Your task to perform on an android device: I forget to add Date of Birth field in this form, so add Date of Birth field in this form in the FormsApp.
Image 0: 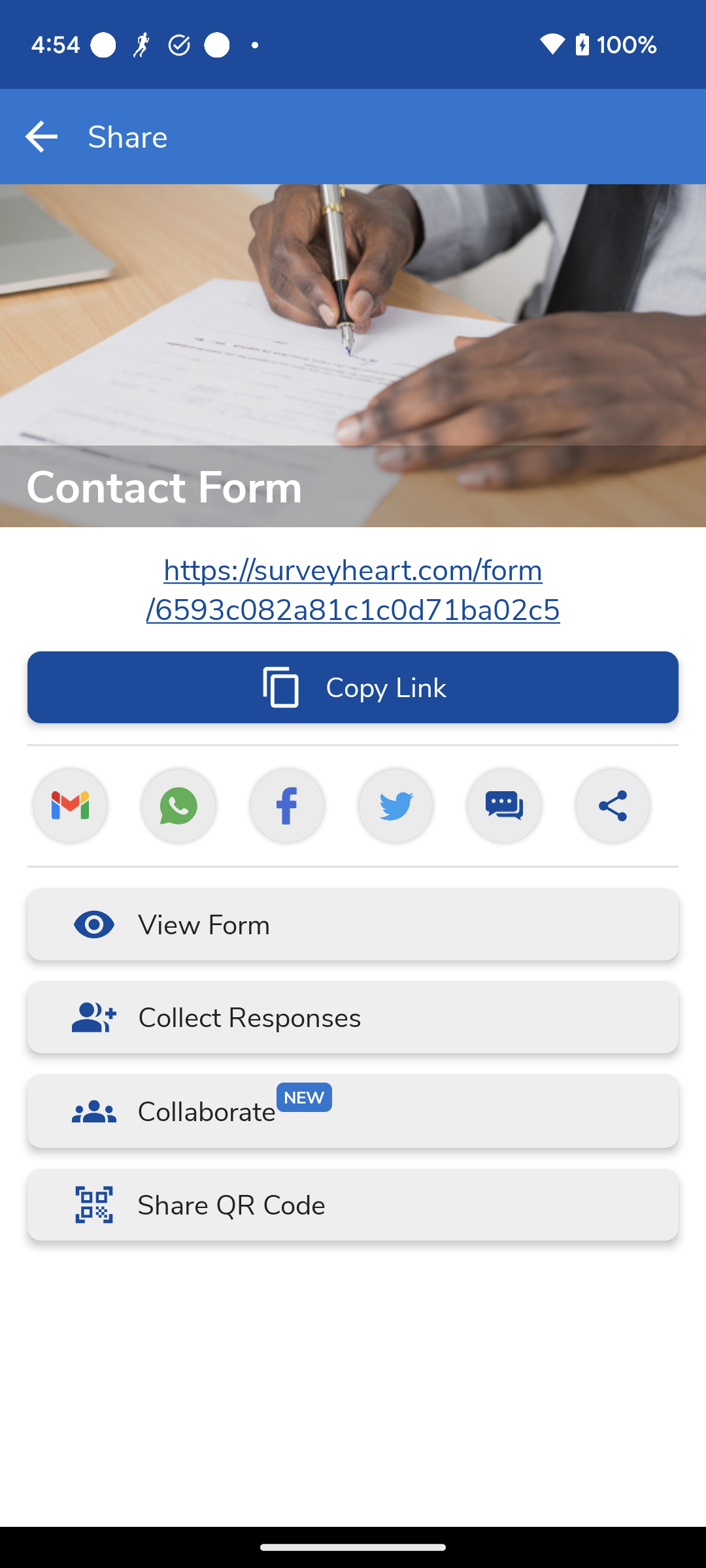
Go back to the previous page to view the edit form option.
Step 0: press back button
Image 1: 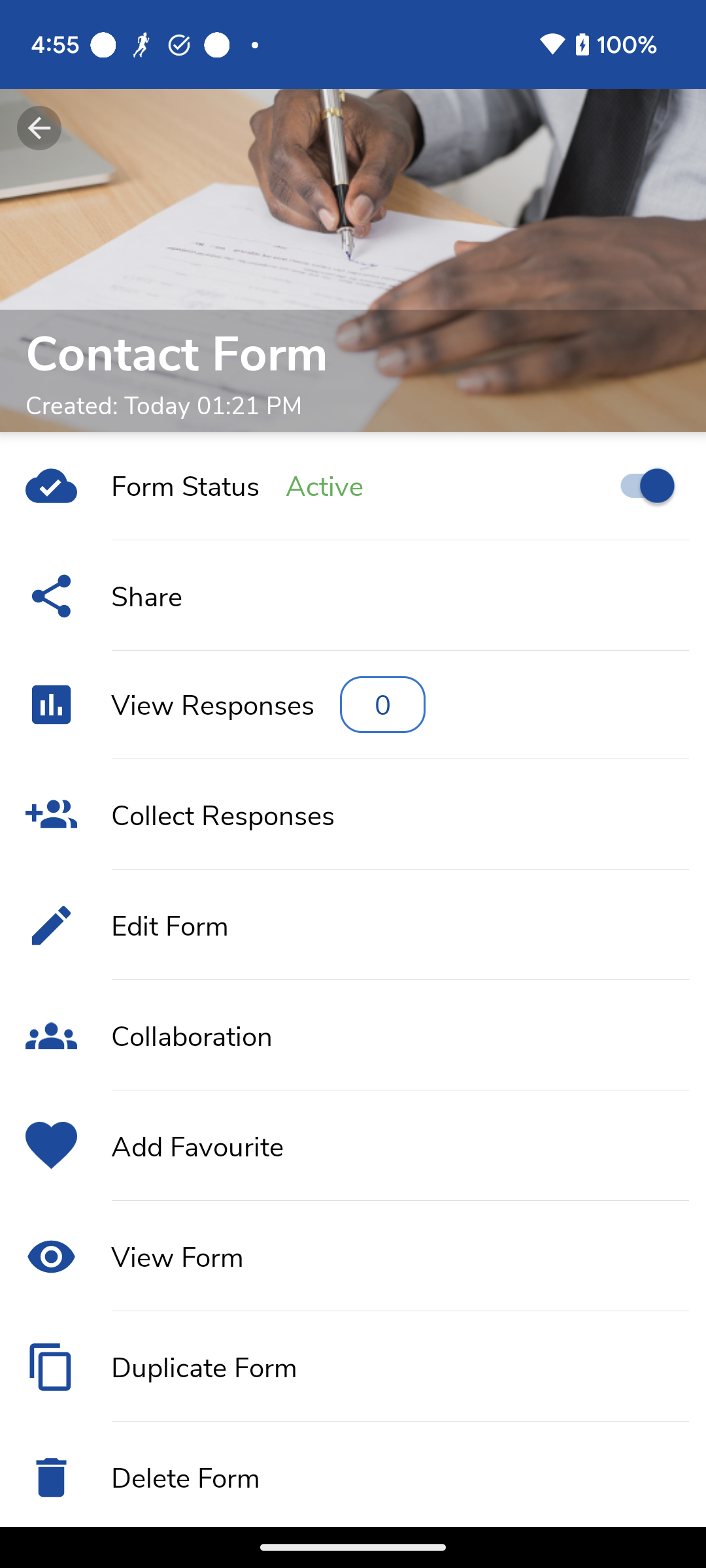
Click on the Edit Form option to add date of birth field.
Step 1: click (169, 925)
Image 2: 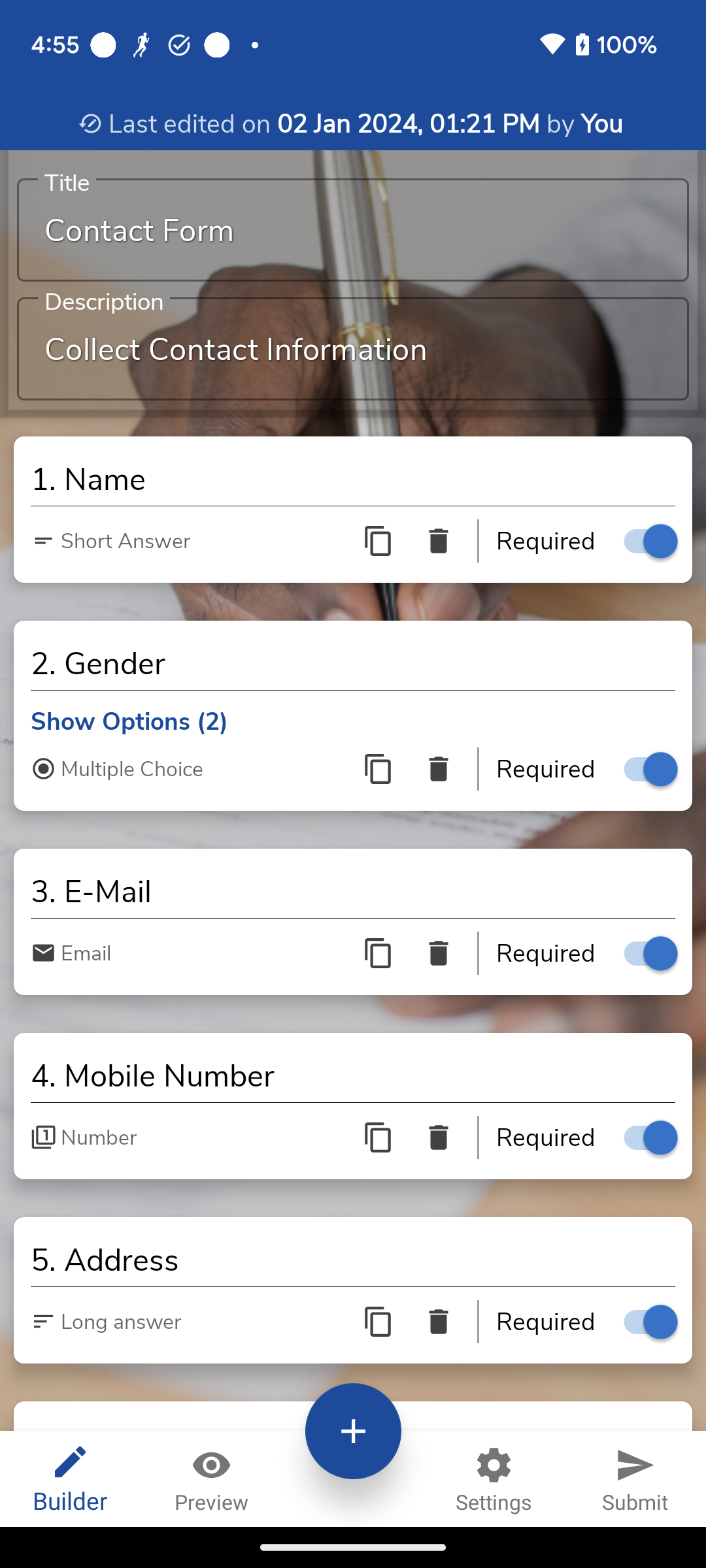
Click on the plus icon to add date of birth field.
Step 2: click (353, 1431)
Image 3: 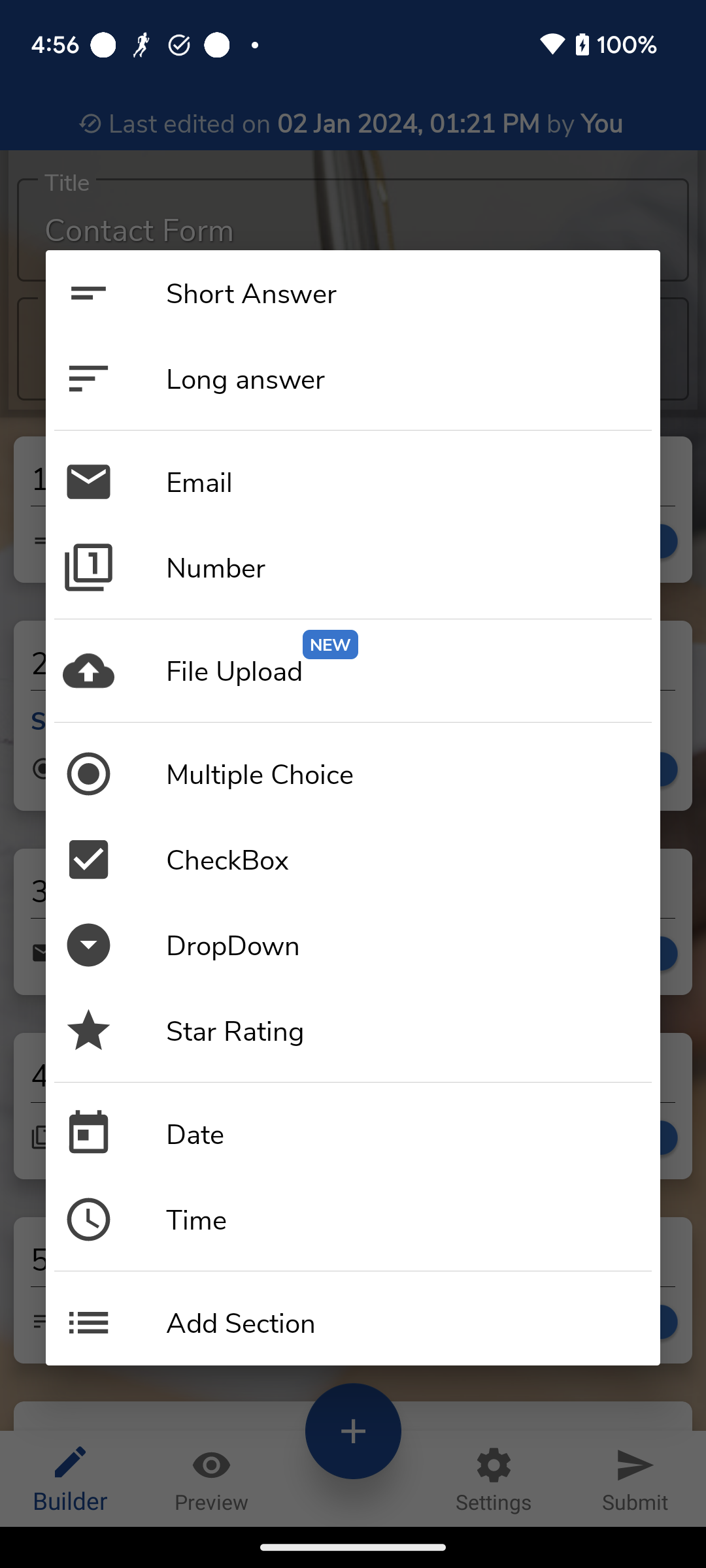
Click on the Date option to select this option.
Step 3: click (353, 1133)
Image 4: 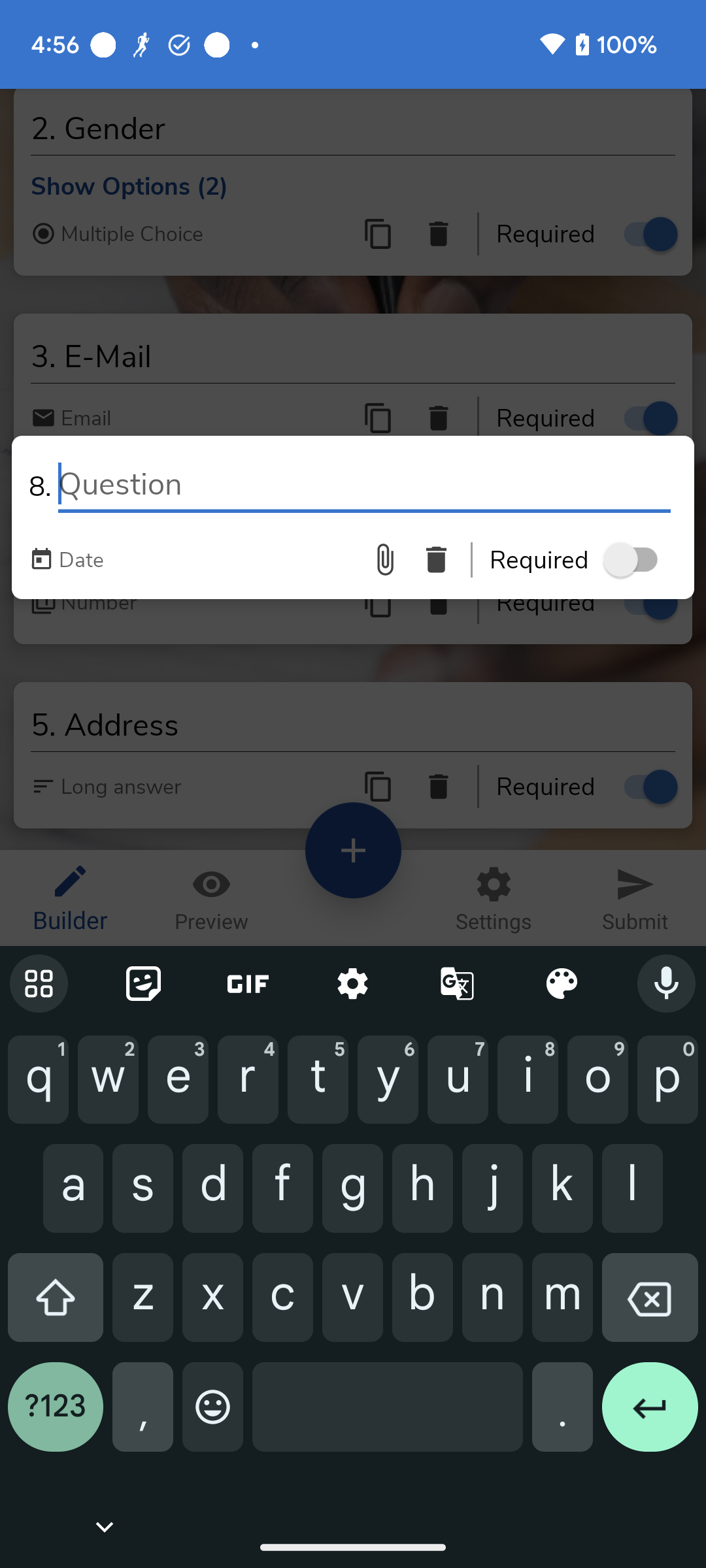
Type Date of Birth in the field title section to add set the name of this field.
Step 4: type "Date of Birth"
Image 5: 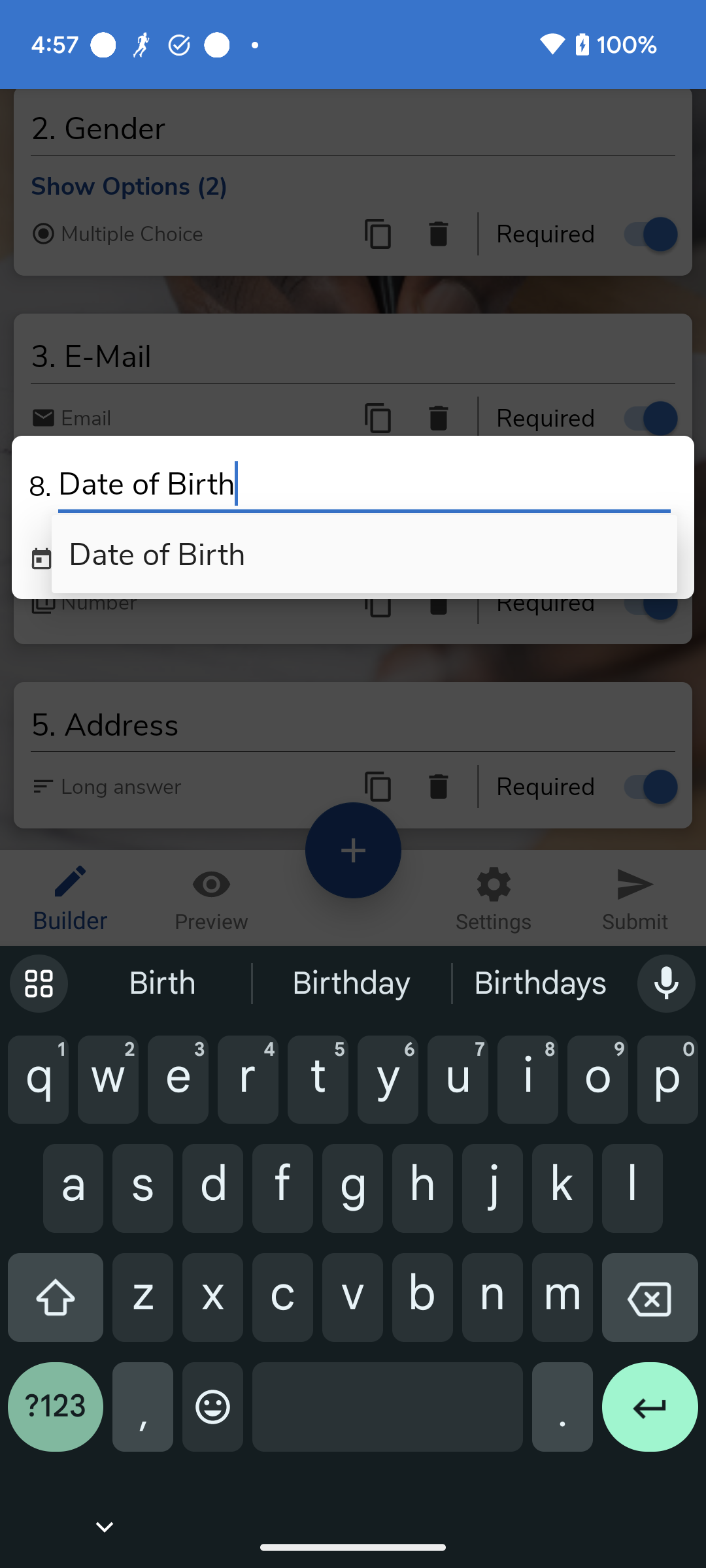
Click on the Date of Birth to select this option to save the title of this field.
Step 5: click (364, 554)
Image 6: 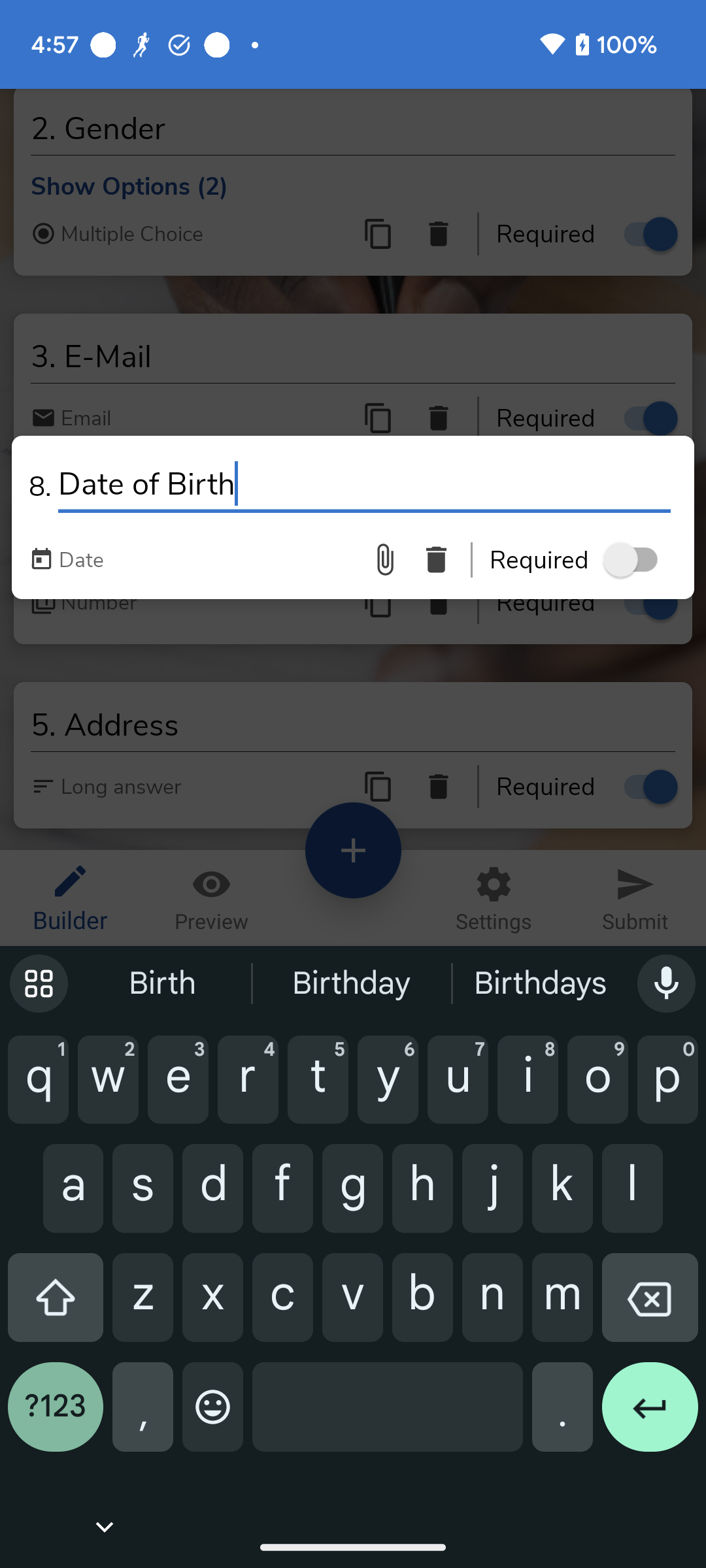
Click on the top of the screen to add this field in this form.
Step 6: click (301, 174)